Your task to perform on an android device: To watch videos in better quality, I want to modify the Vimeo video quality setting to 720p
Image 0: 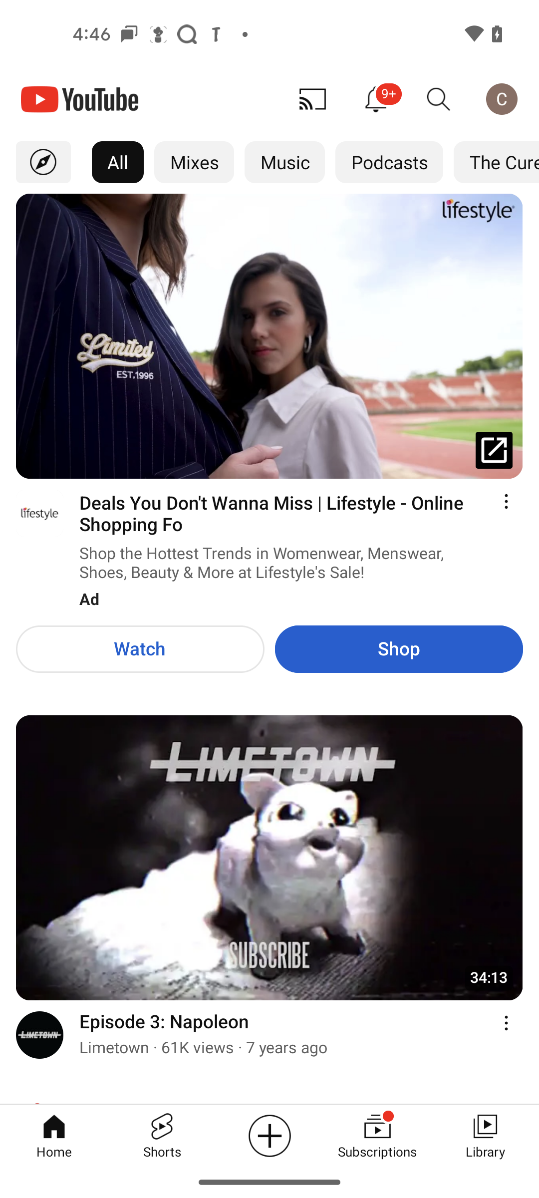
Open the vimeo app
Step 0: open app "Vimeo"
Image 1: 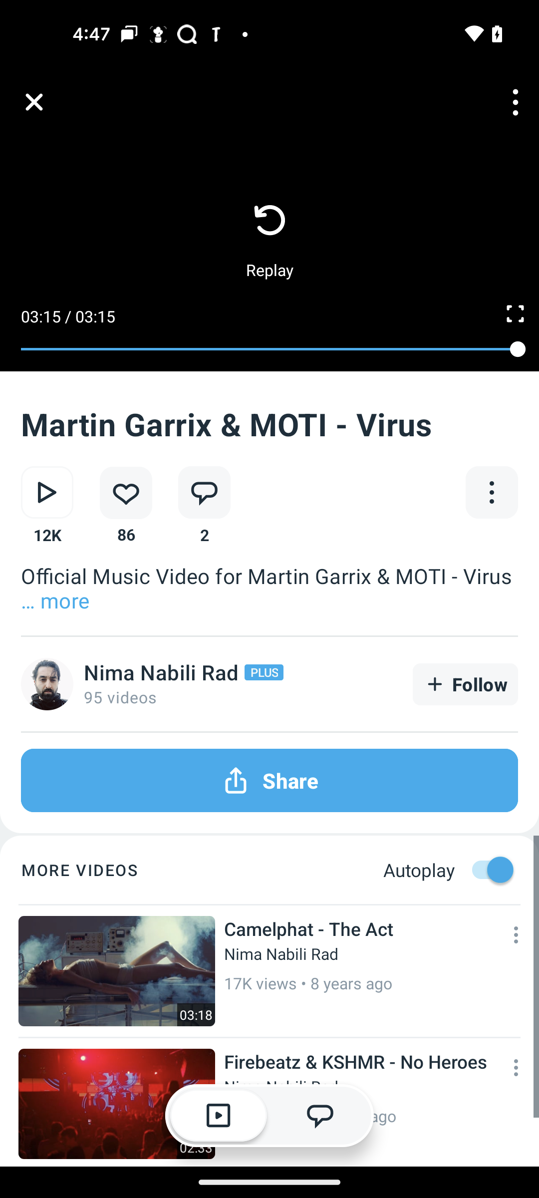
click on the 3 dot icon
Step 1: click (515, 102)
Image 2: 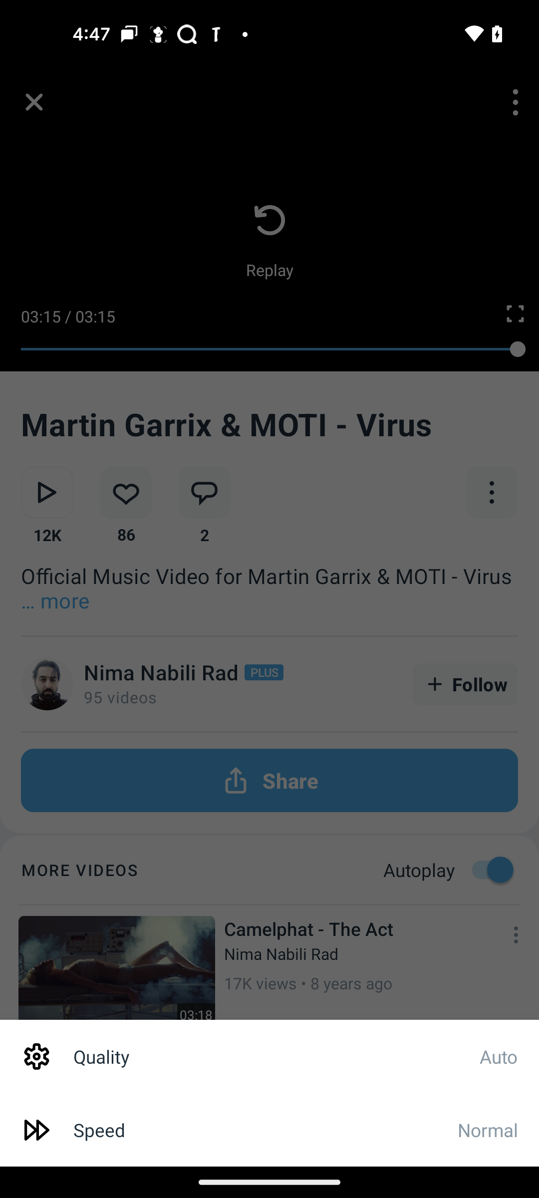
click on the quality
Step 2: click (276, 1056)
Image 3: 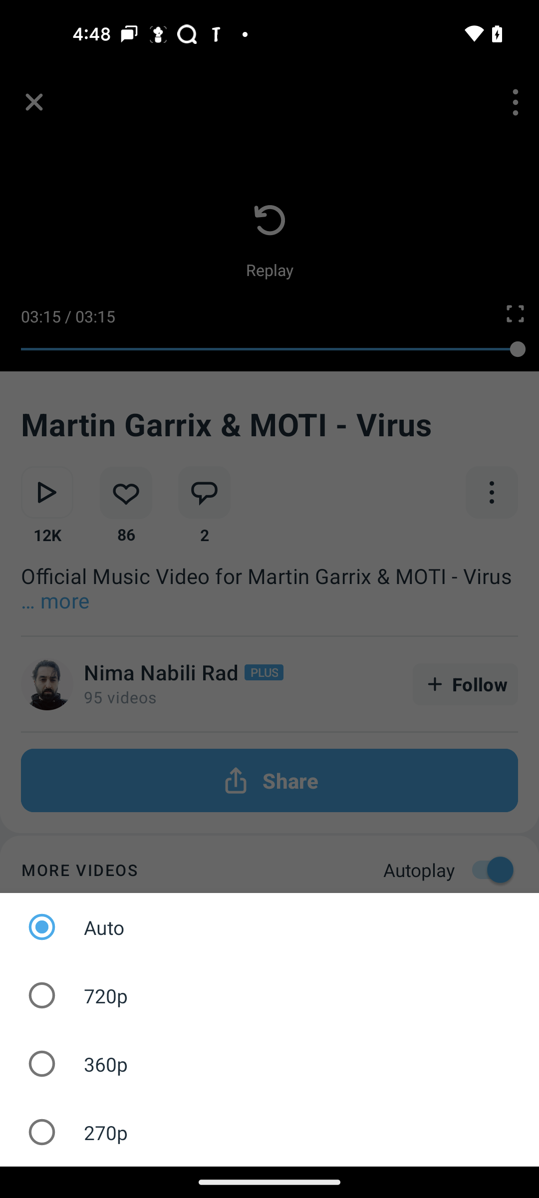
select 720p
Step 3: click (269, 995)